Your task to perform on an android device: Add the Microsoft Surface Pro 8 PN-00013 Laptop to the cart.
Image 0: 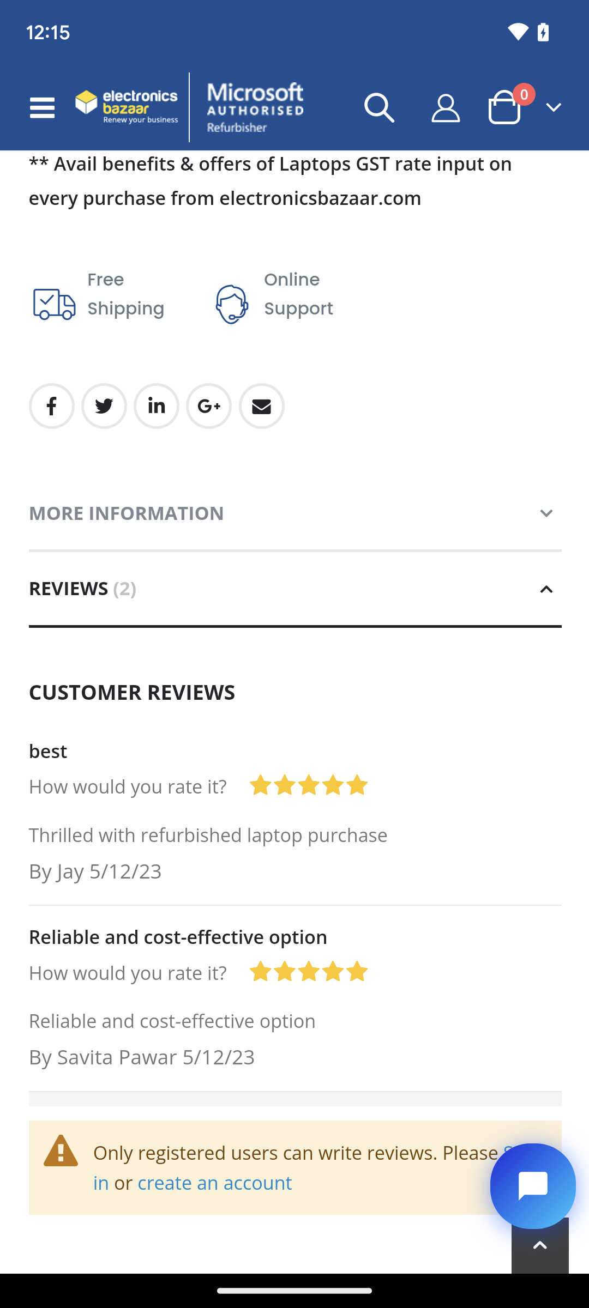
Scroll down on the screen.
Step 0: scroll up
Image 1: 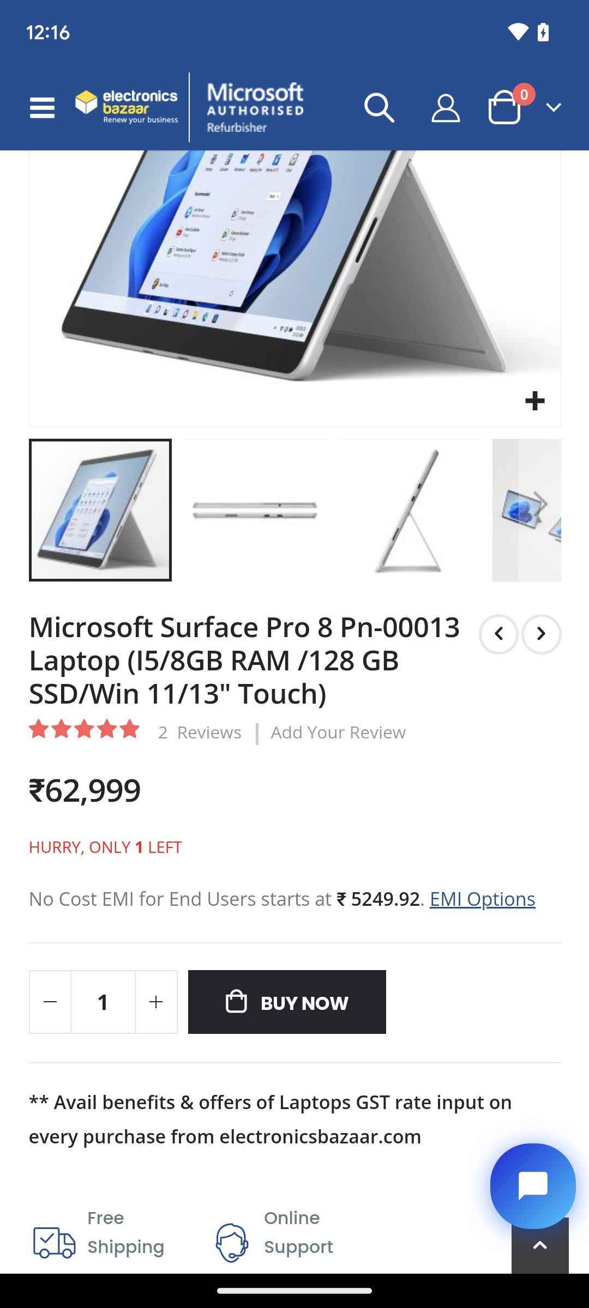
Click on Buy Now to add the laptop to your cart.
Step 1: click (286, 1002)
Image 2: 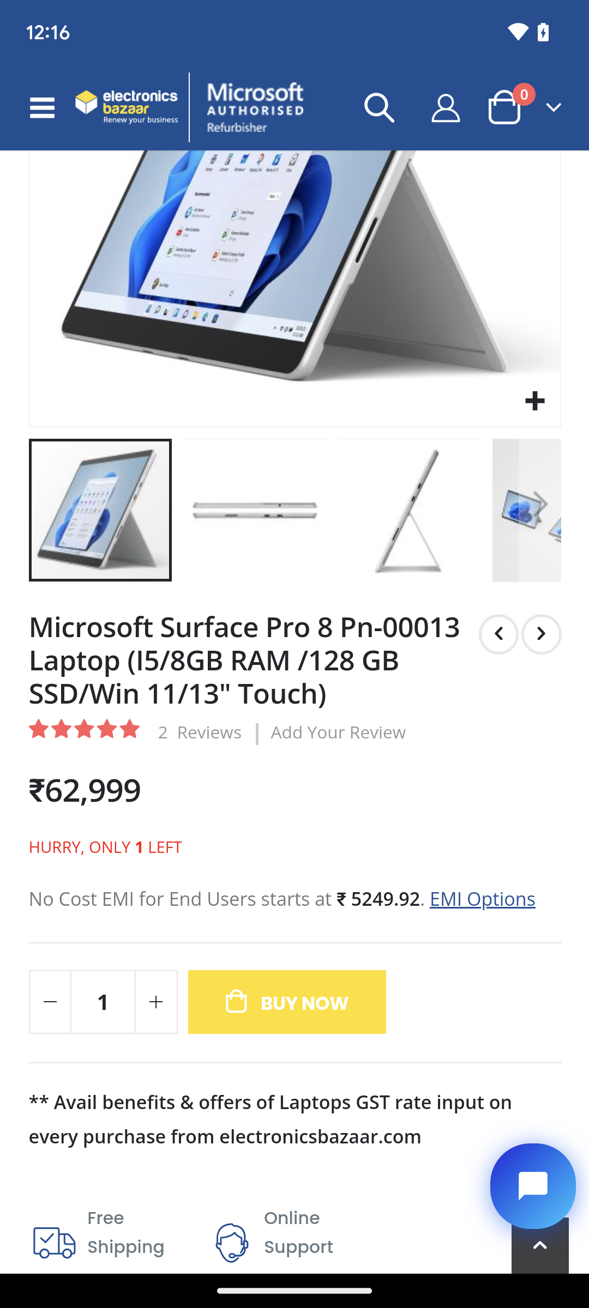
Click on Buy Now to add the laptop to your cart.
Step 2: wait